Your task to perform on an android device: Go to the library section, then create a playlist named "Songs" and add Justin Bieber videos to the playlist.
Image 0: 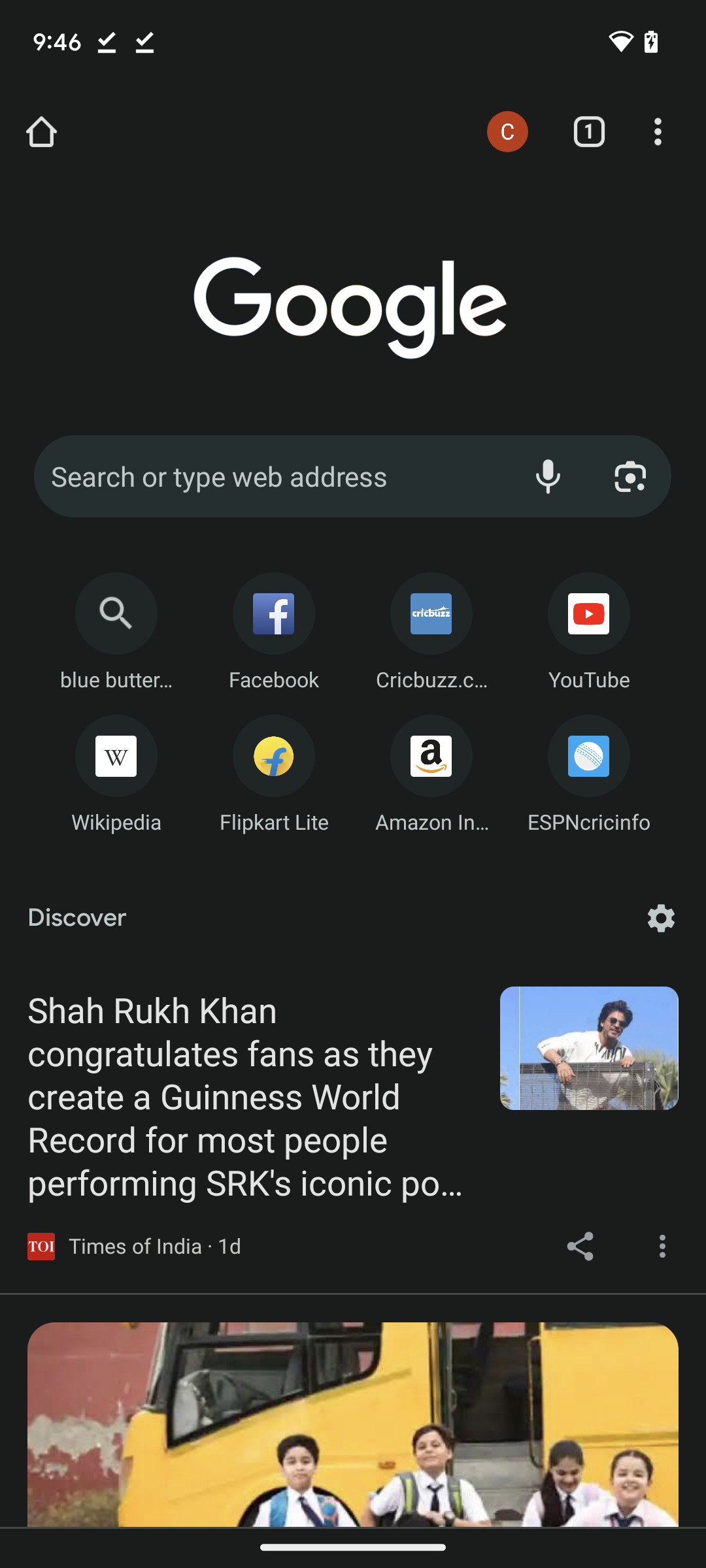
Go to the YouTube app
Step 0: open app "YouTube"
Image 1: 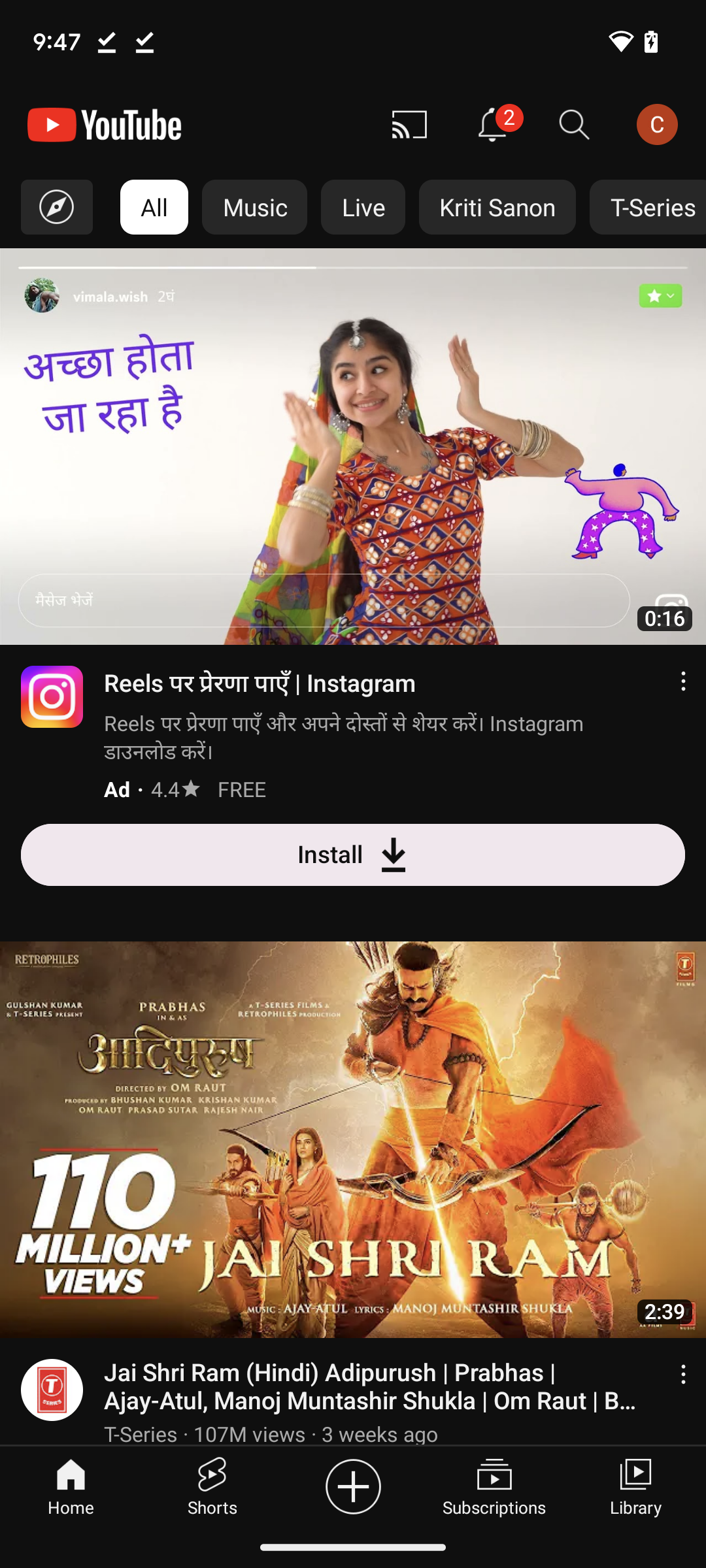
Click on the library section
Step 1: click (635, 1485)
Image 2: 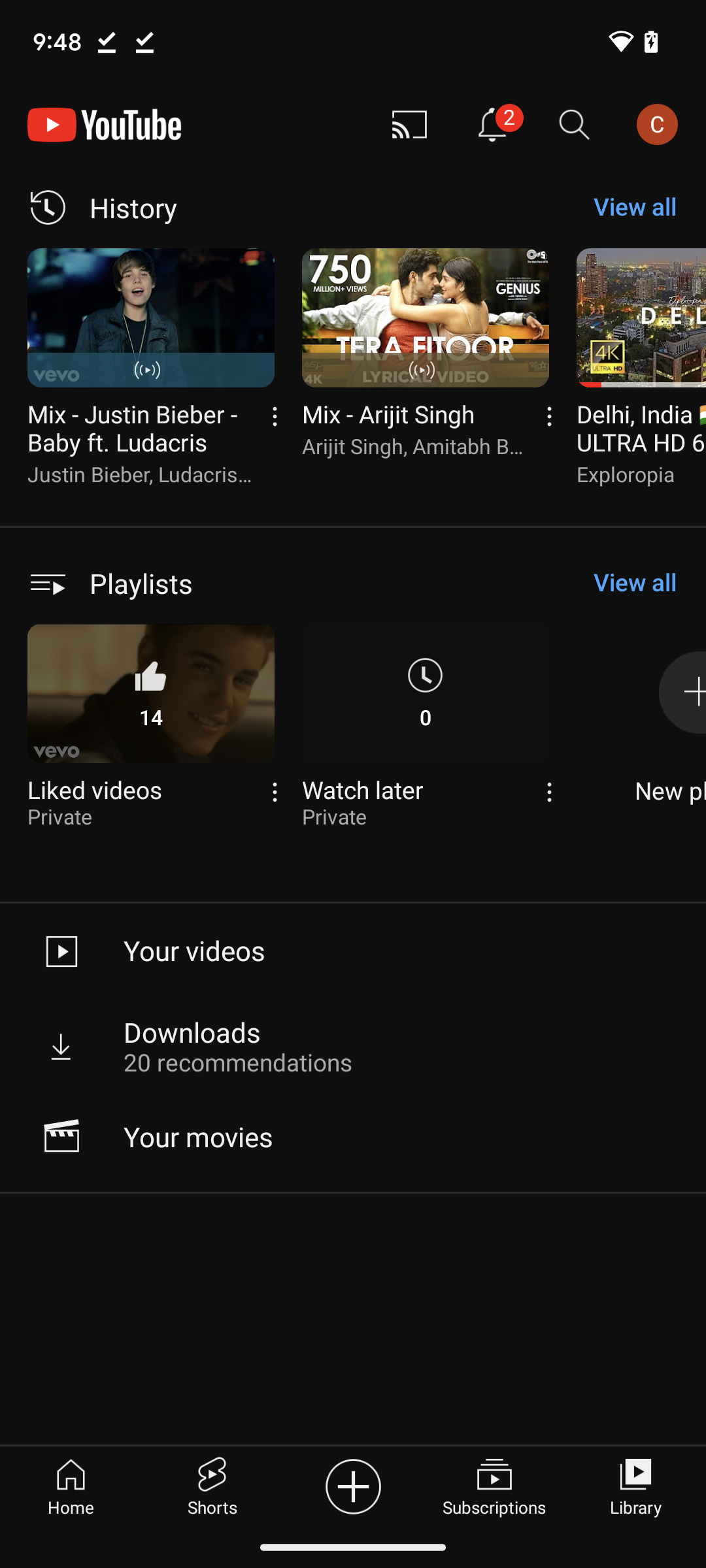
click on the New playlist icon
Step 2: click (633, 762)
Image 3: 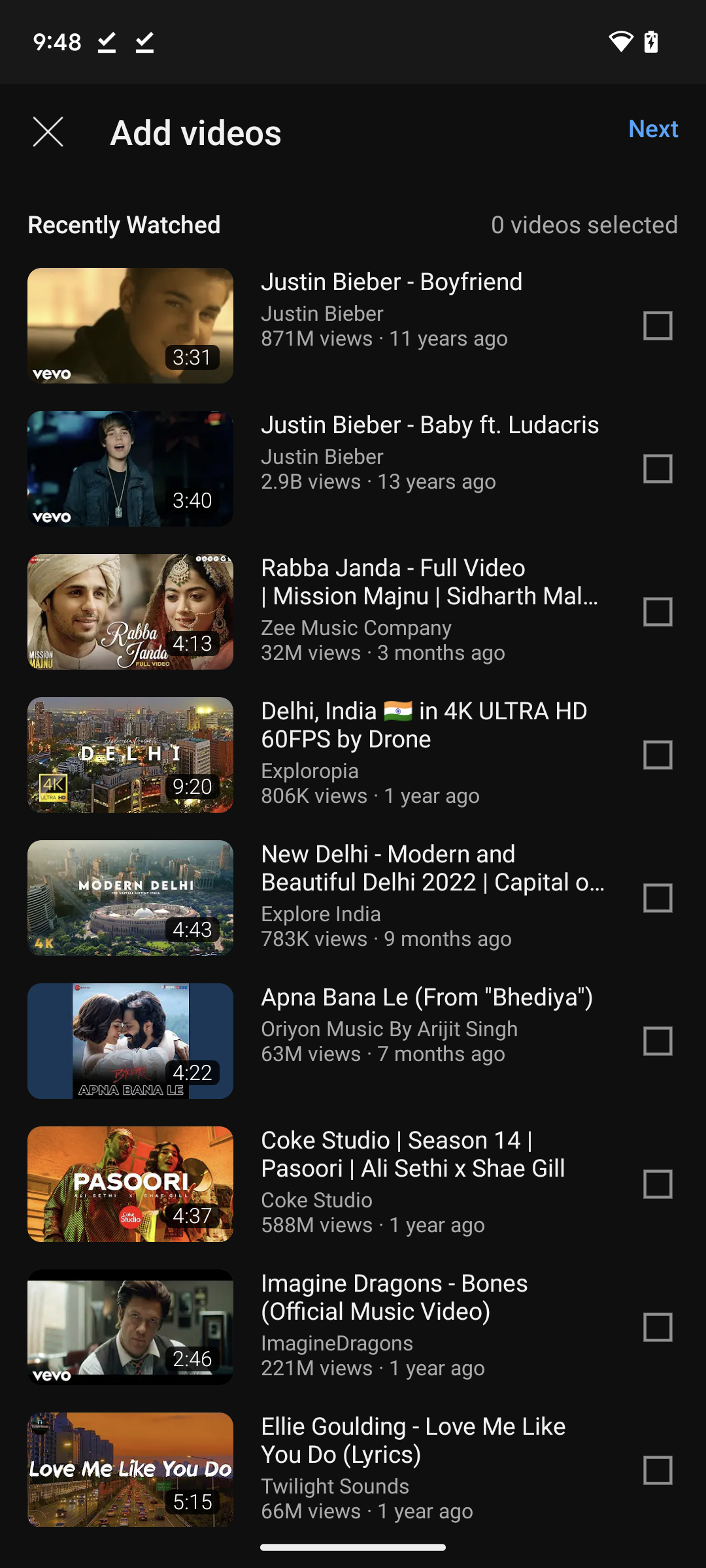
select the first and second videos from the recently watched
Step 3: click (353, 325)
Image 4: 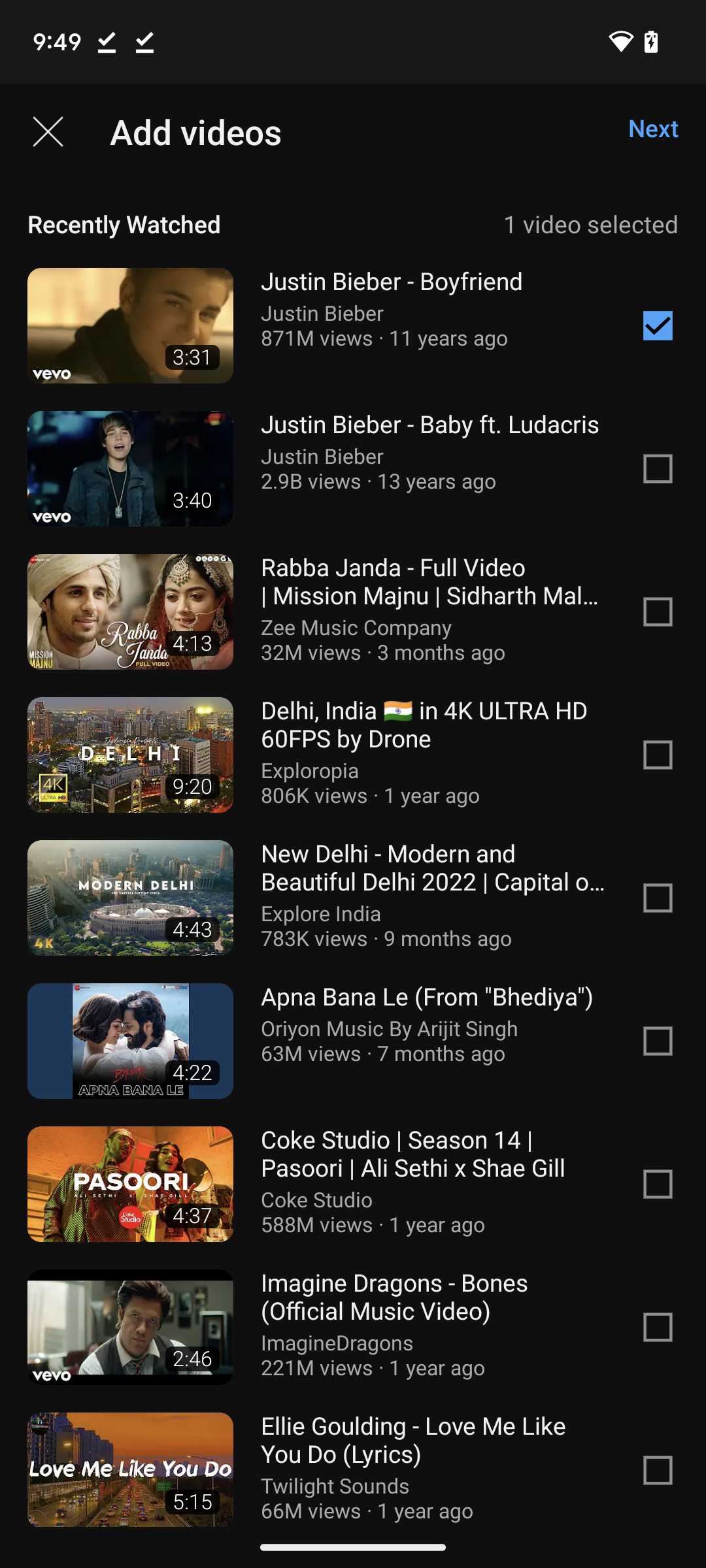
select the first and second videos from the recently watched
Step 4: click (353, 468)
Image 5: 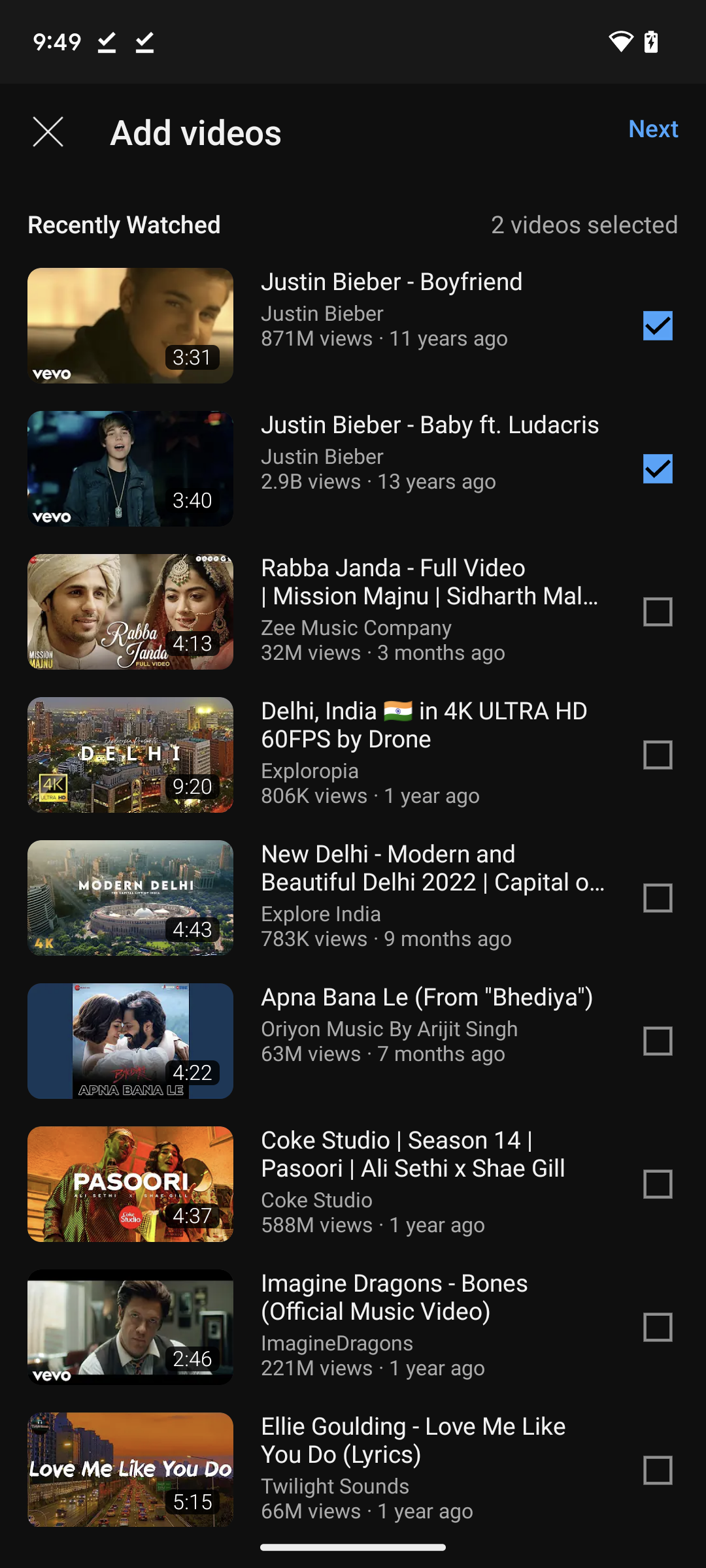
click on the next button at the top right corner of the screen
Step 5: click (653, 127)
Image 6: 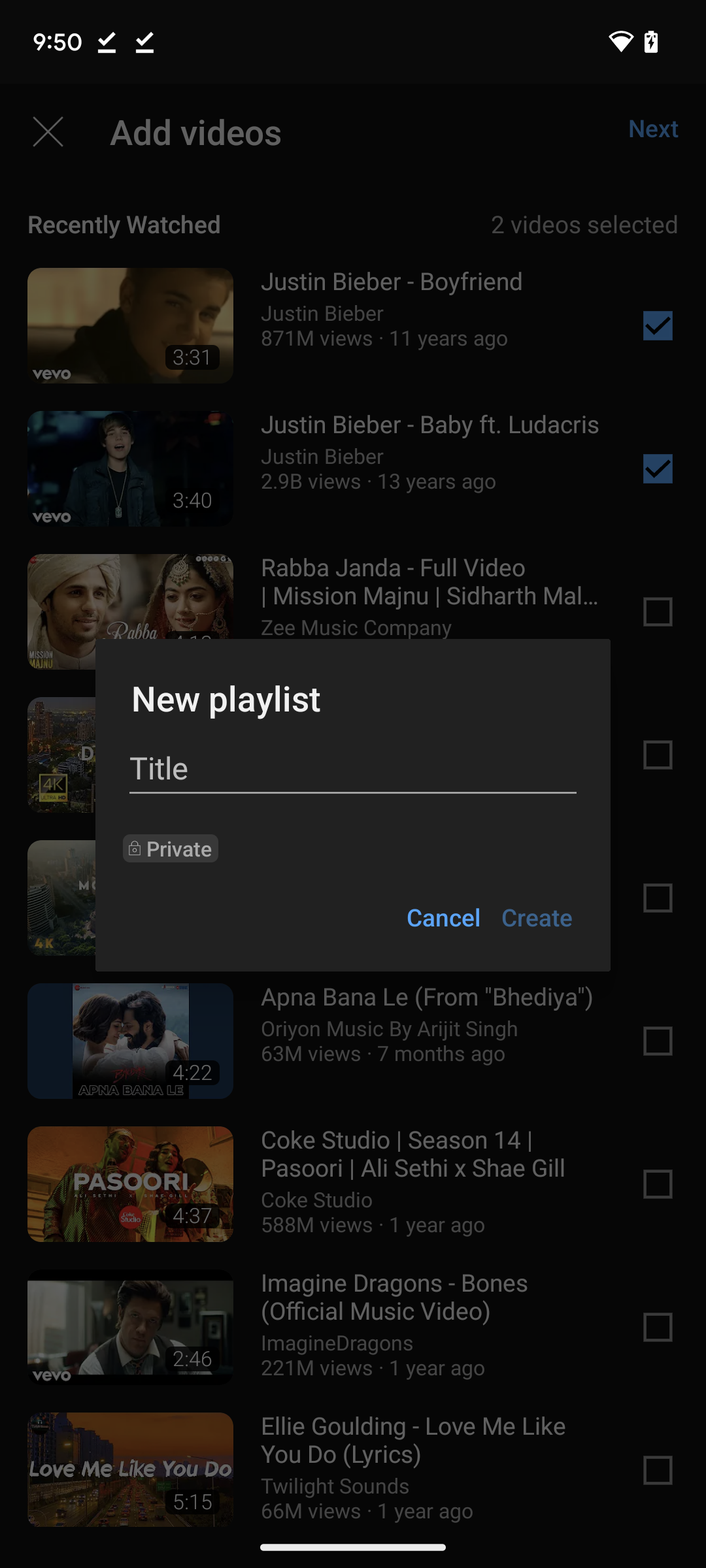
click on the title bar
Step 6: click (353, 768)
Image 7: 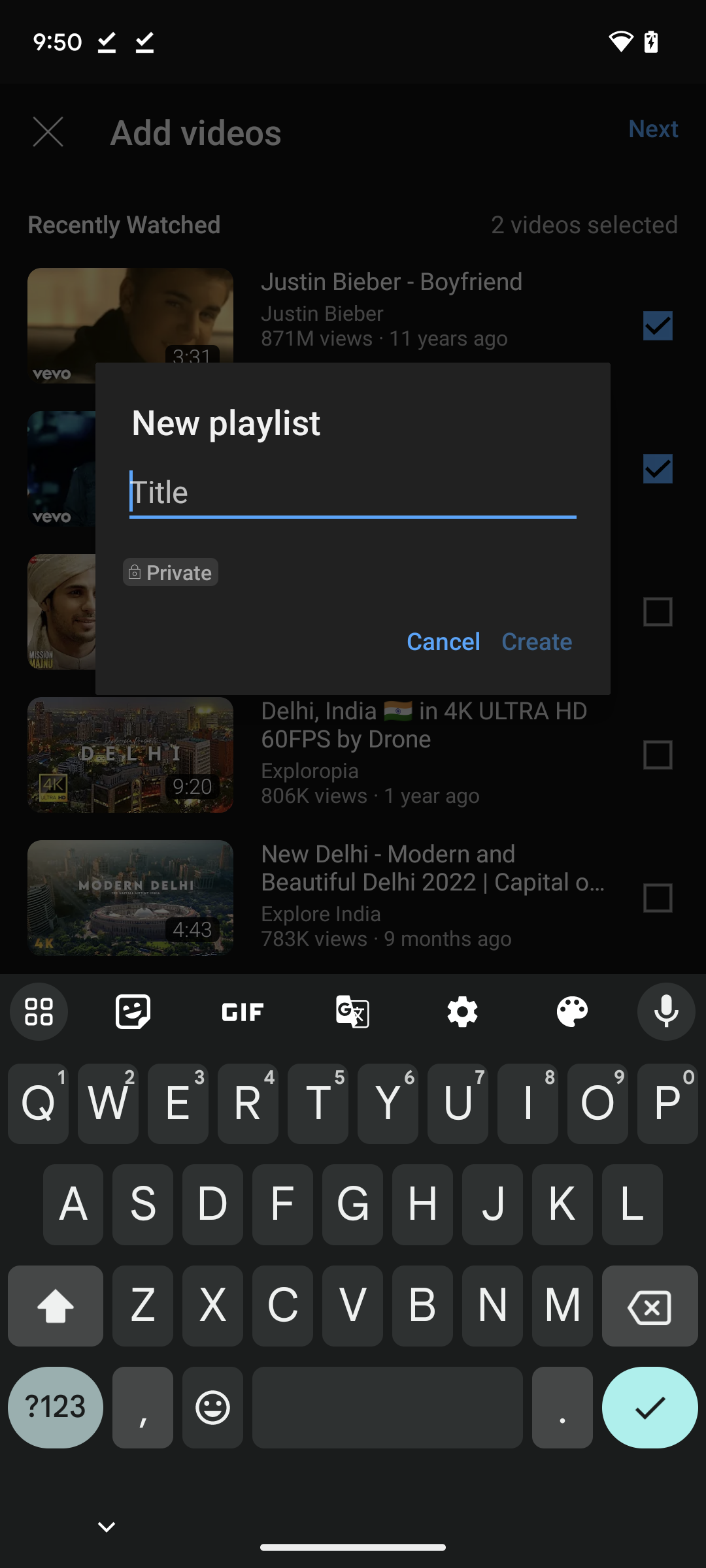
Enter playlist name as songs
Step 7: type "Songs"
Image 8: 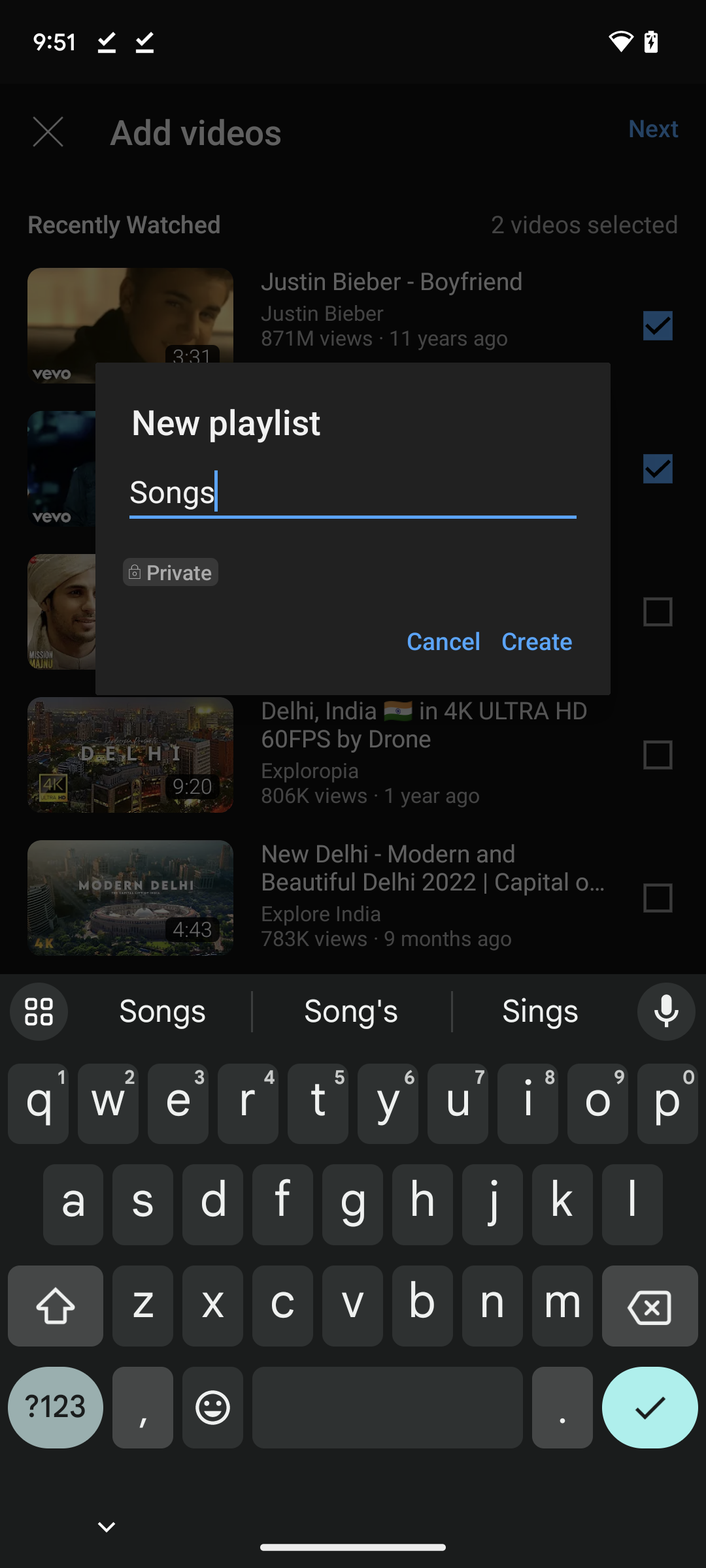
Click on the create button in the popup box
Step 8: click (537, 640)